Your task to perform on an android device: Set an alarm for 6:00 PM in the Simple Alarm app
Image 0: 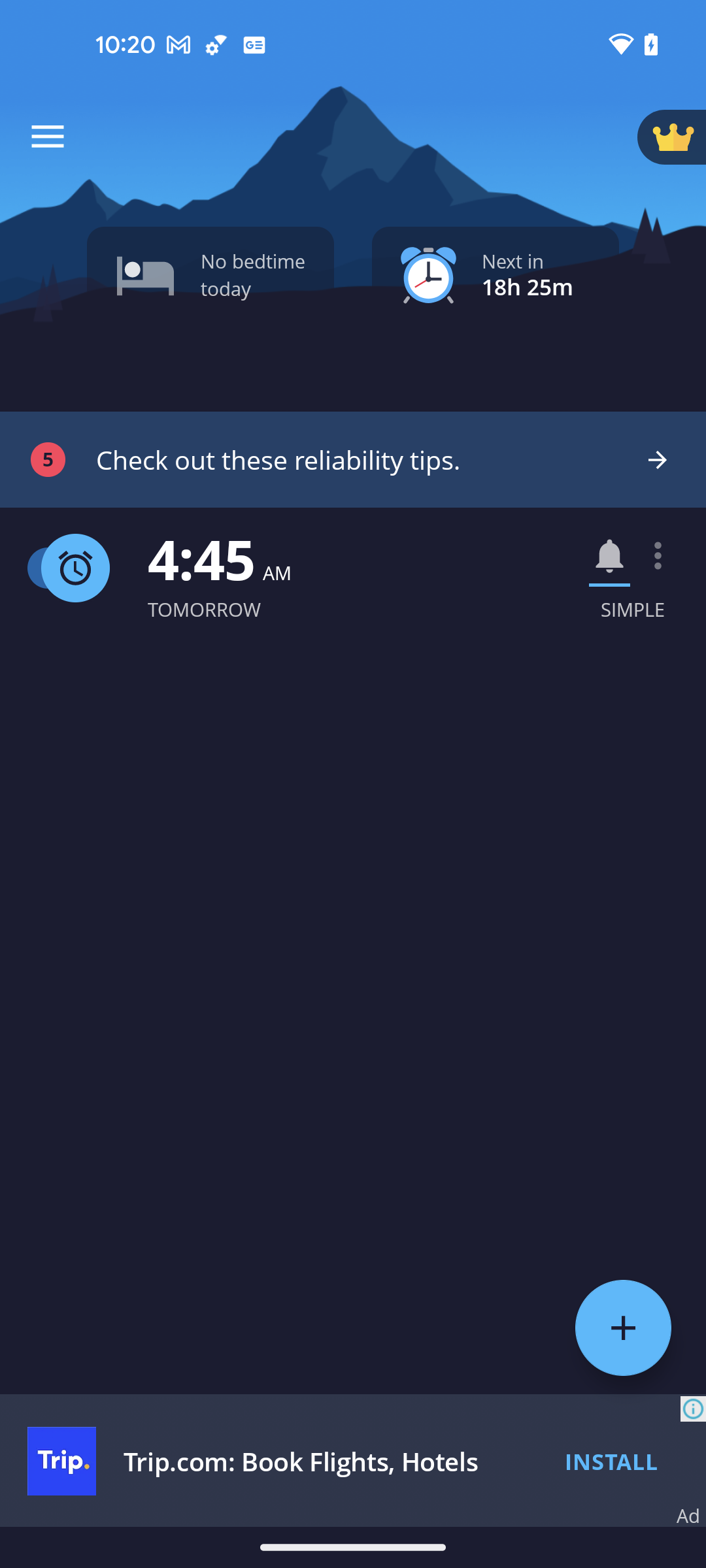
Open the Simple Alarm app
Step 0: open app "Simple Alarm"
Image 2: 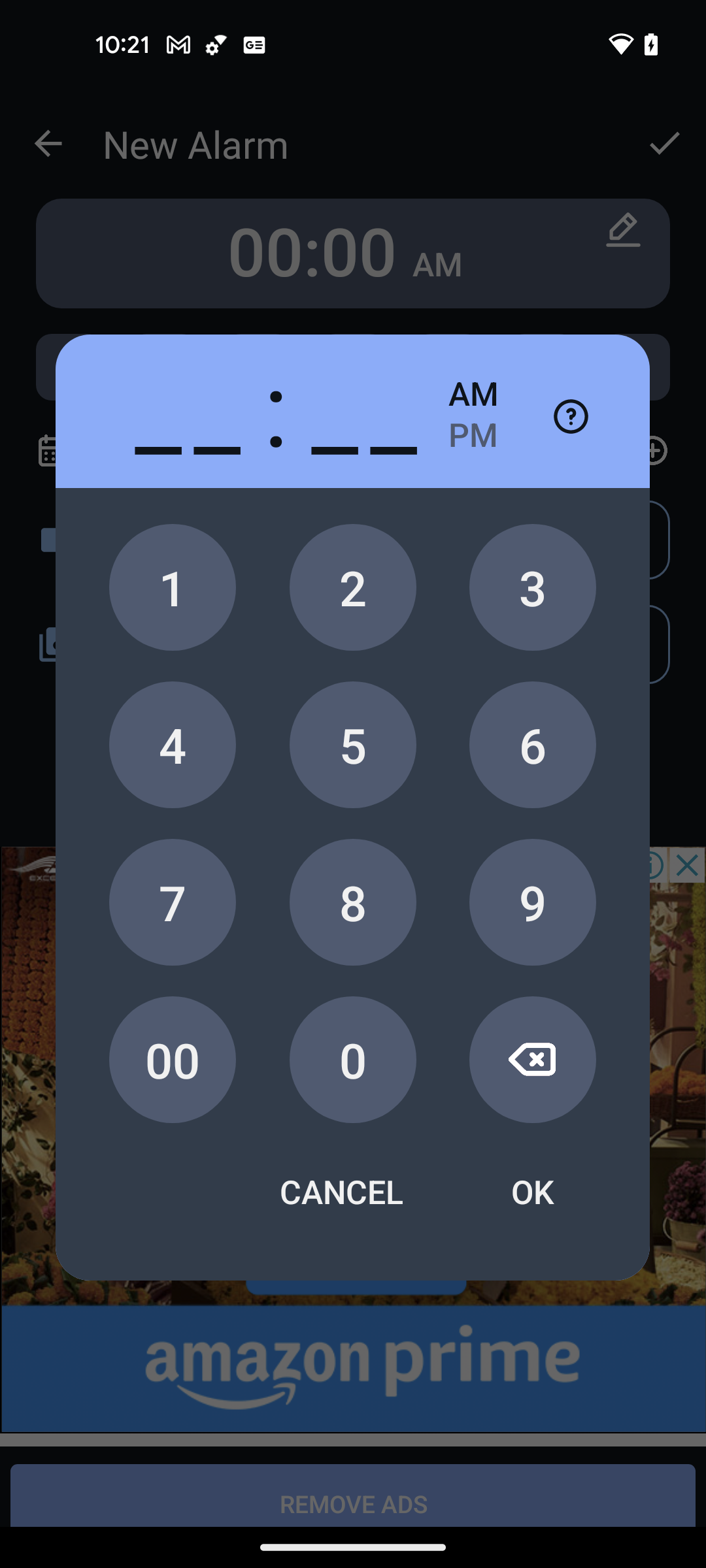
Set the hours to 06
Step 2: click (343, 1068)
Image 3: 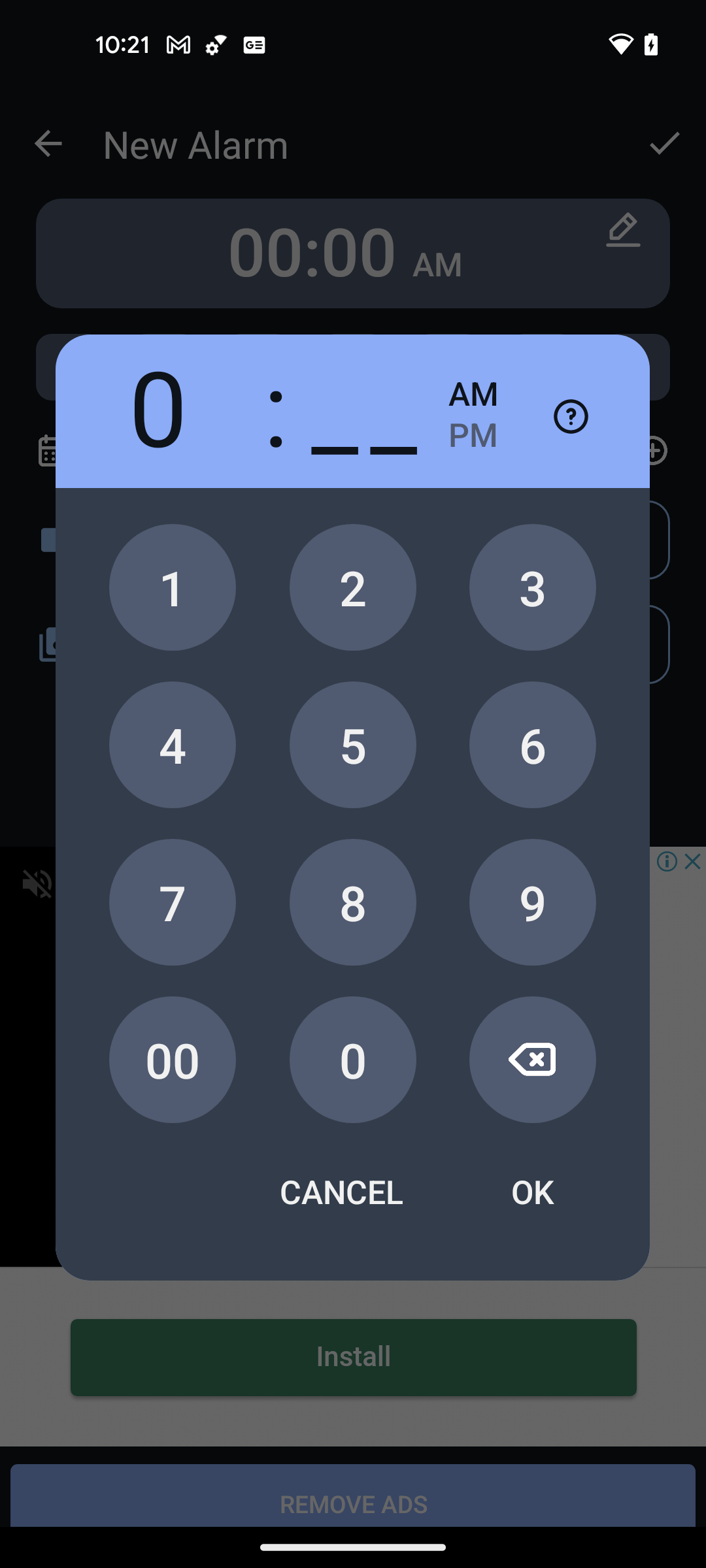
Set the hours to 06
Step 3: click (529, 758)
Image 5: 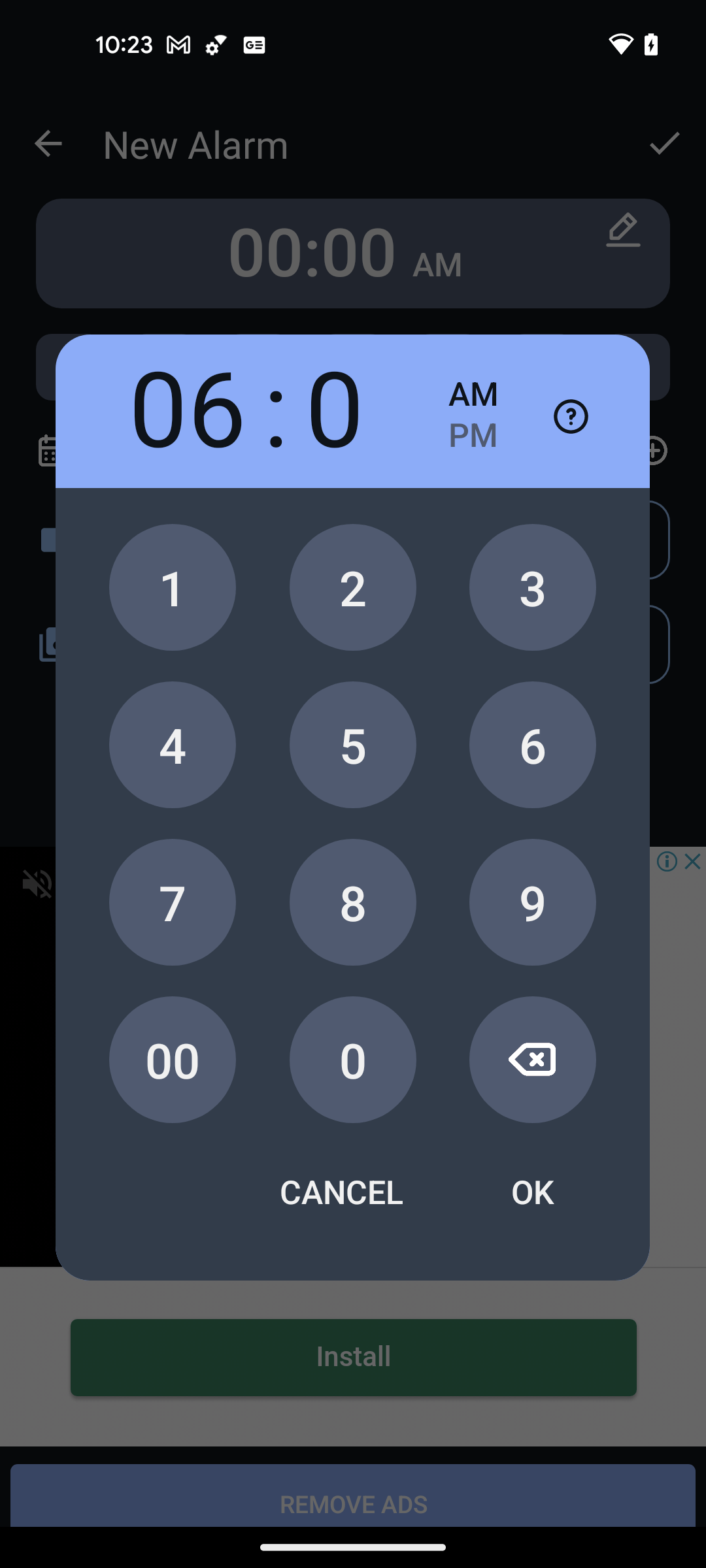
Set the minutes 00
Step 5: click (353, 1060)
Image 6: 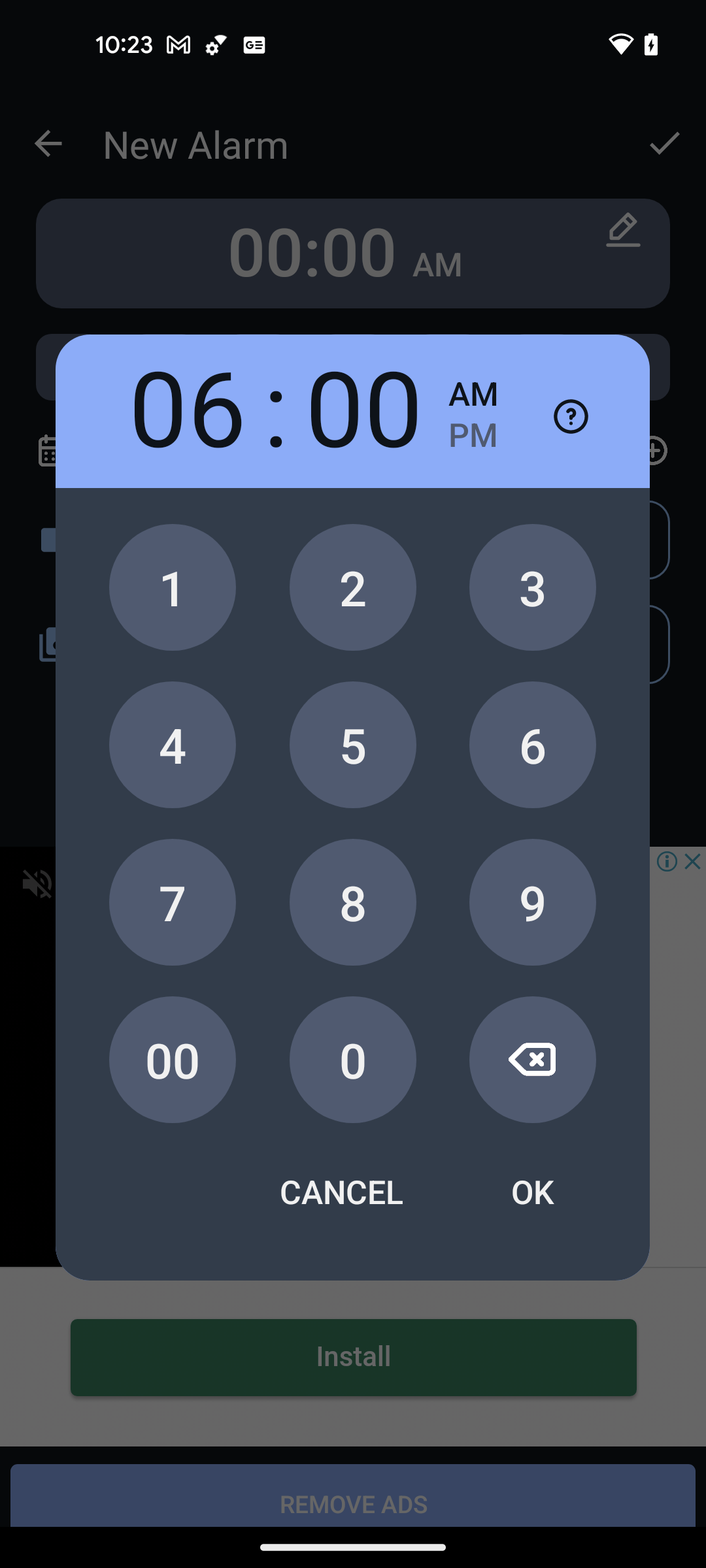
Click on the OK button at the pop up
Step 6: click (533, 1191)
Image 7: 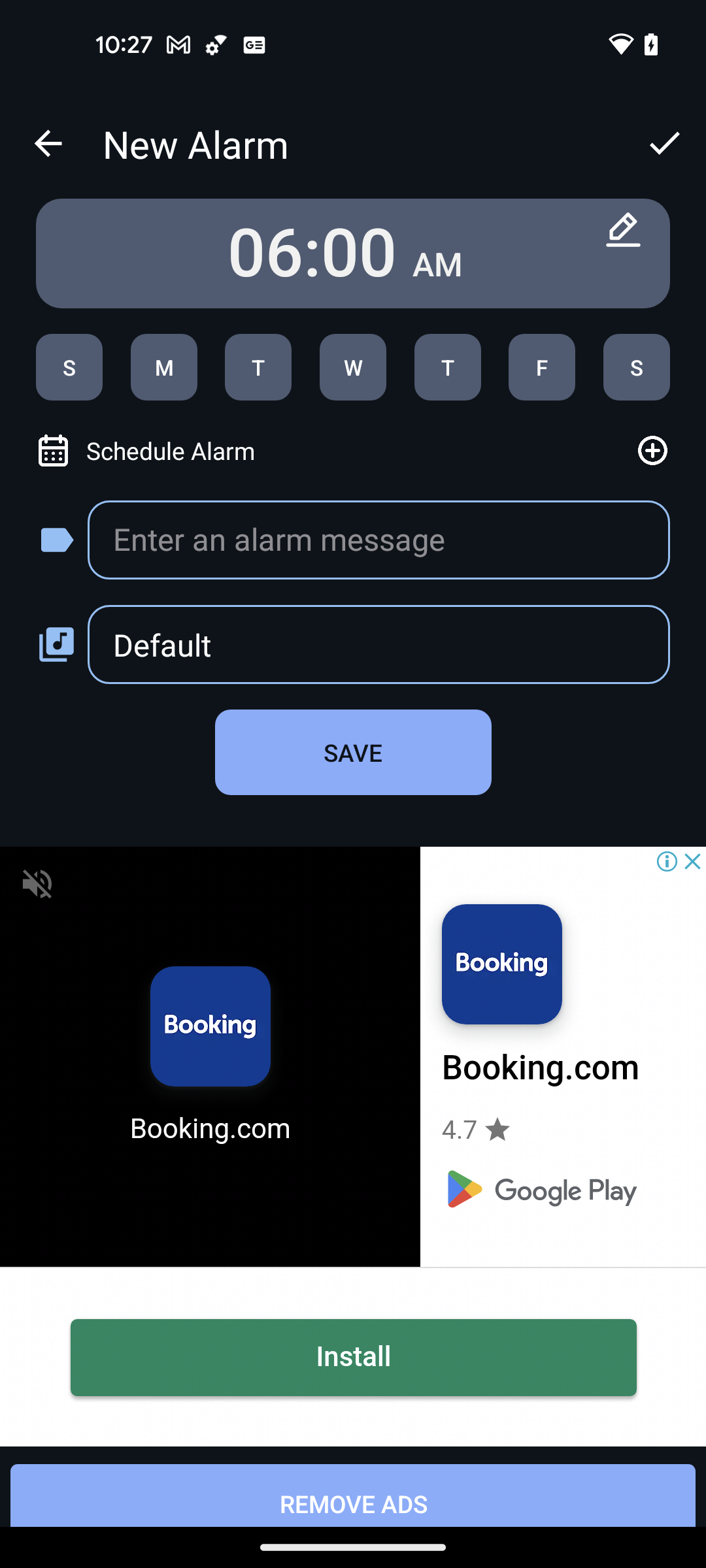
Save the Alarm
Step 7: click (664, 142)